Your task to perform on an android device: It's my parents wedding anniversary, and I would like to buy denim jeans for my father. Search for denim jeans in the Etsy app.
Image 0: 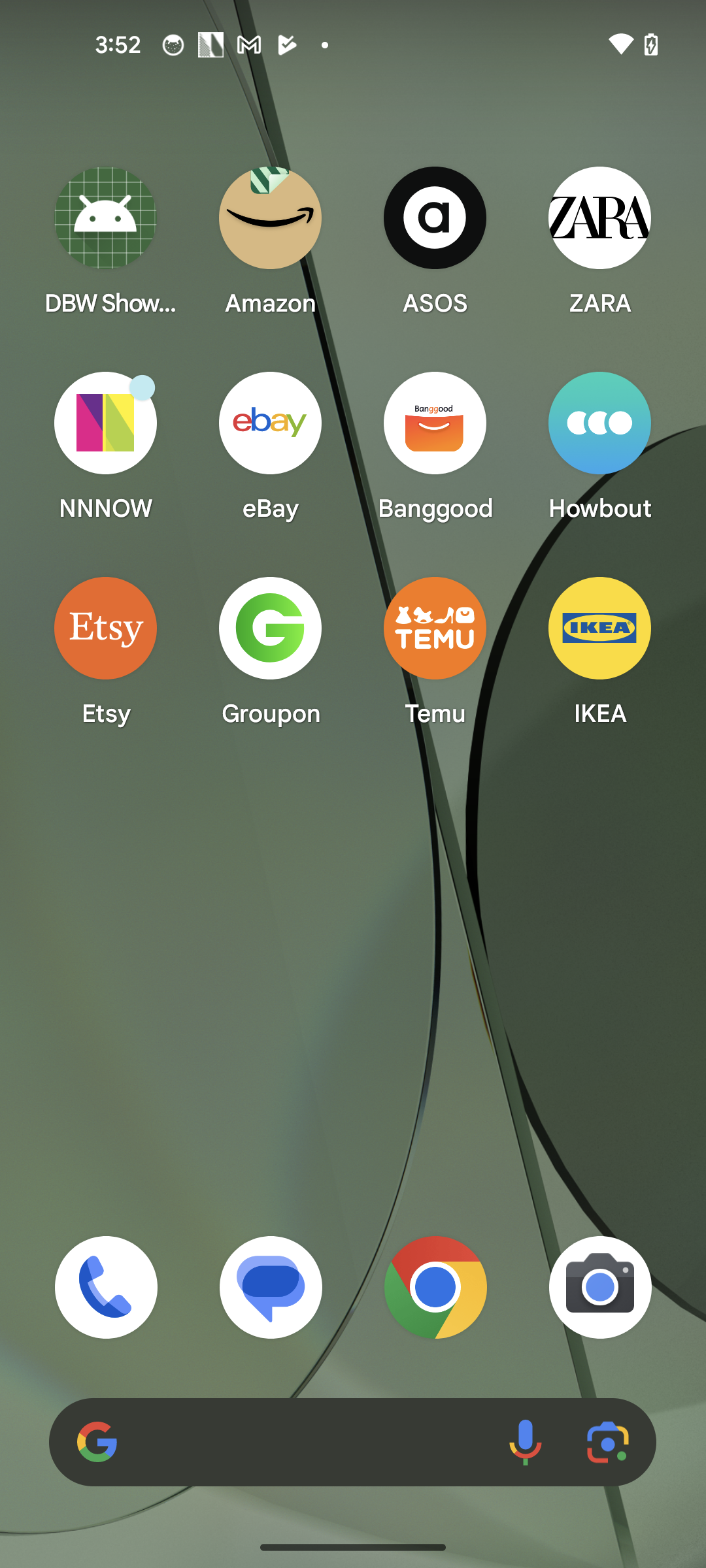
Open the Etsy app
Step 0: open app "Etsy"
Image 1: 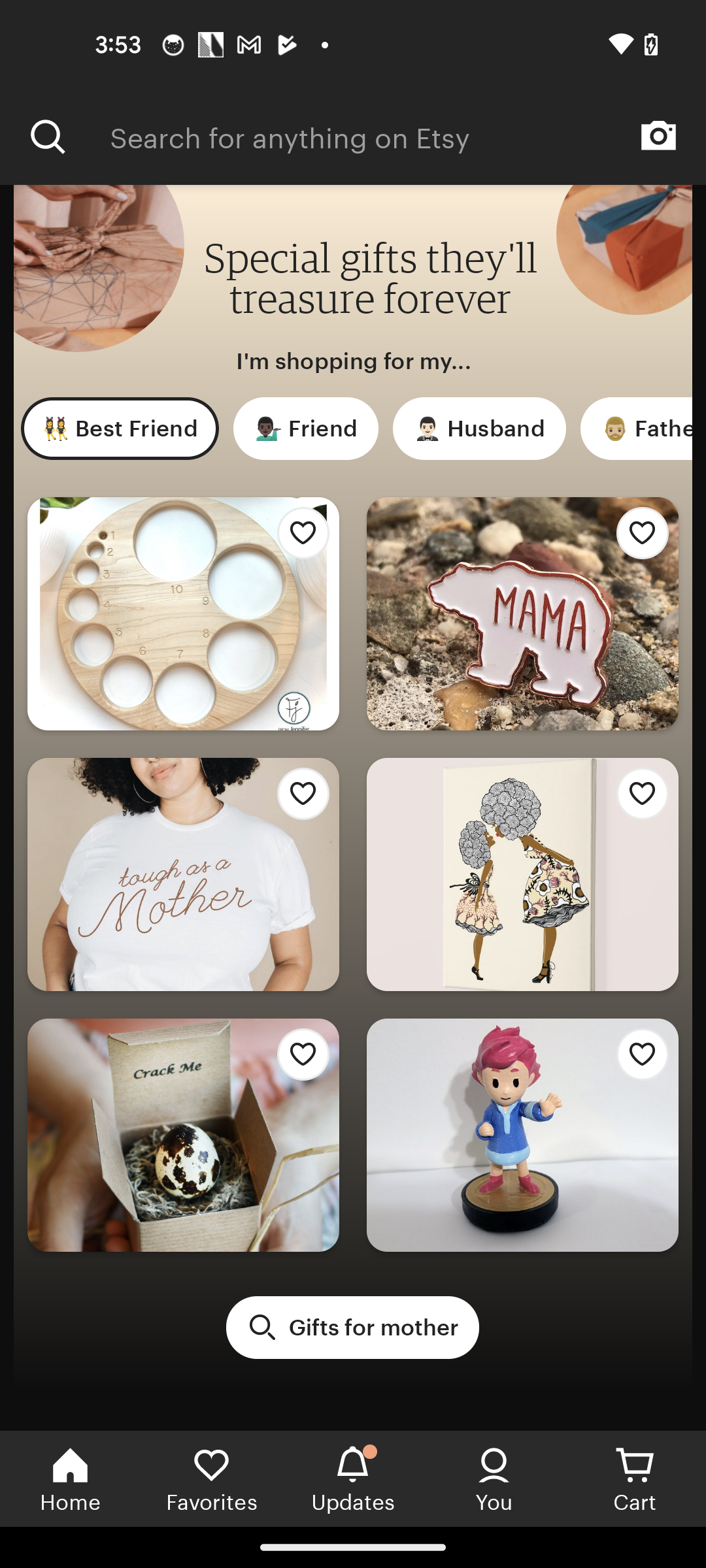
Go to the search bar at the top of the screen
Step 1: click (408, 136)
Image 3: 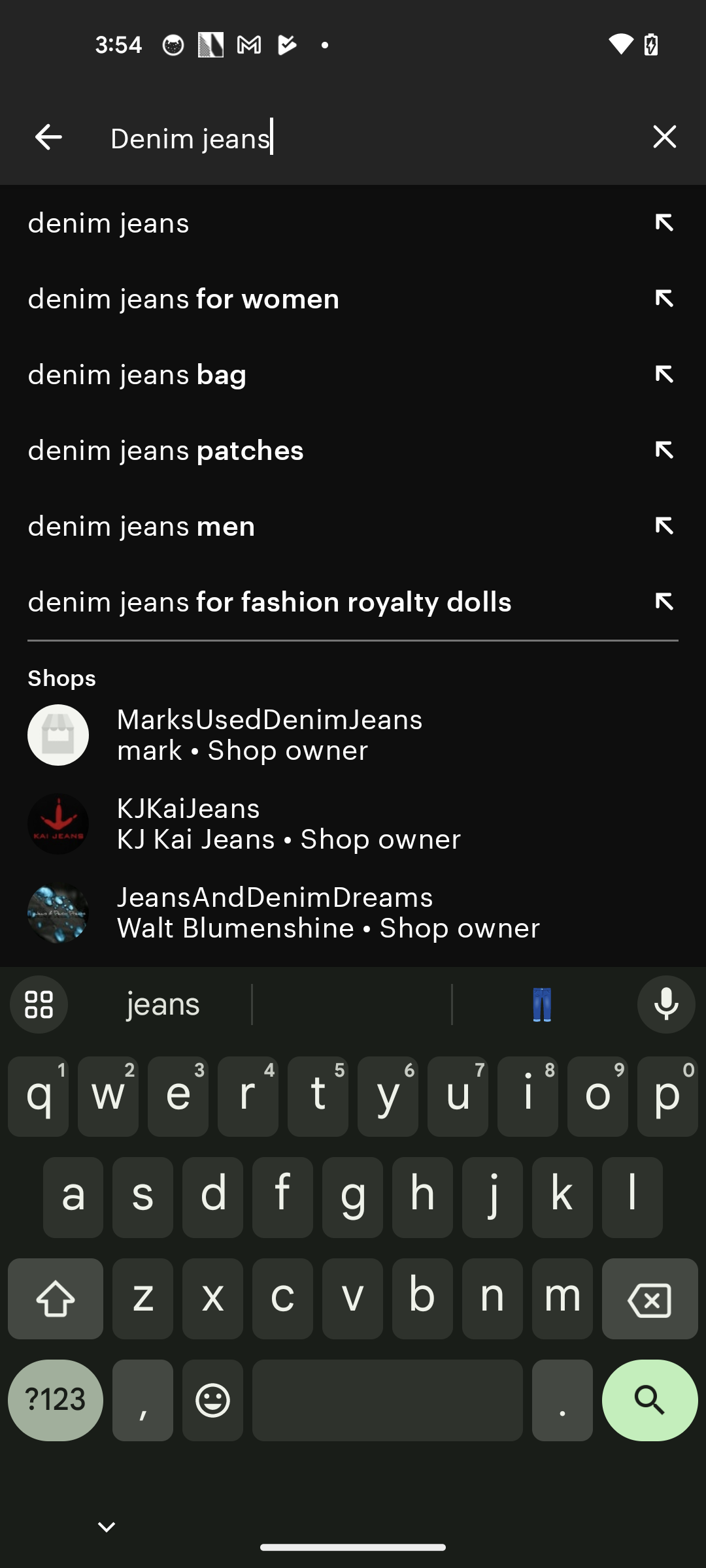
Click on the search button in the keyboard
Step 3: click (650, 1410)